Your task to perform on an android device: I want to see the walking route from my home to museum Gouda on the Google Maps Go app.
Image 0: 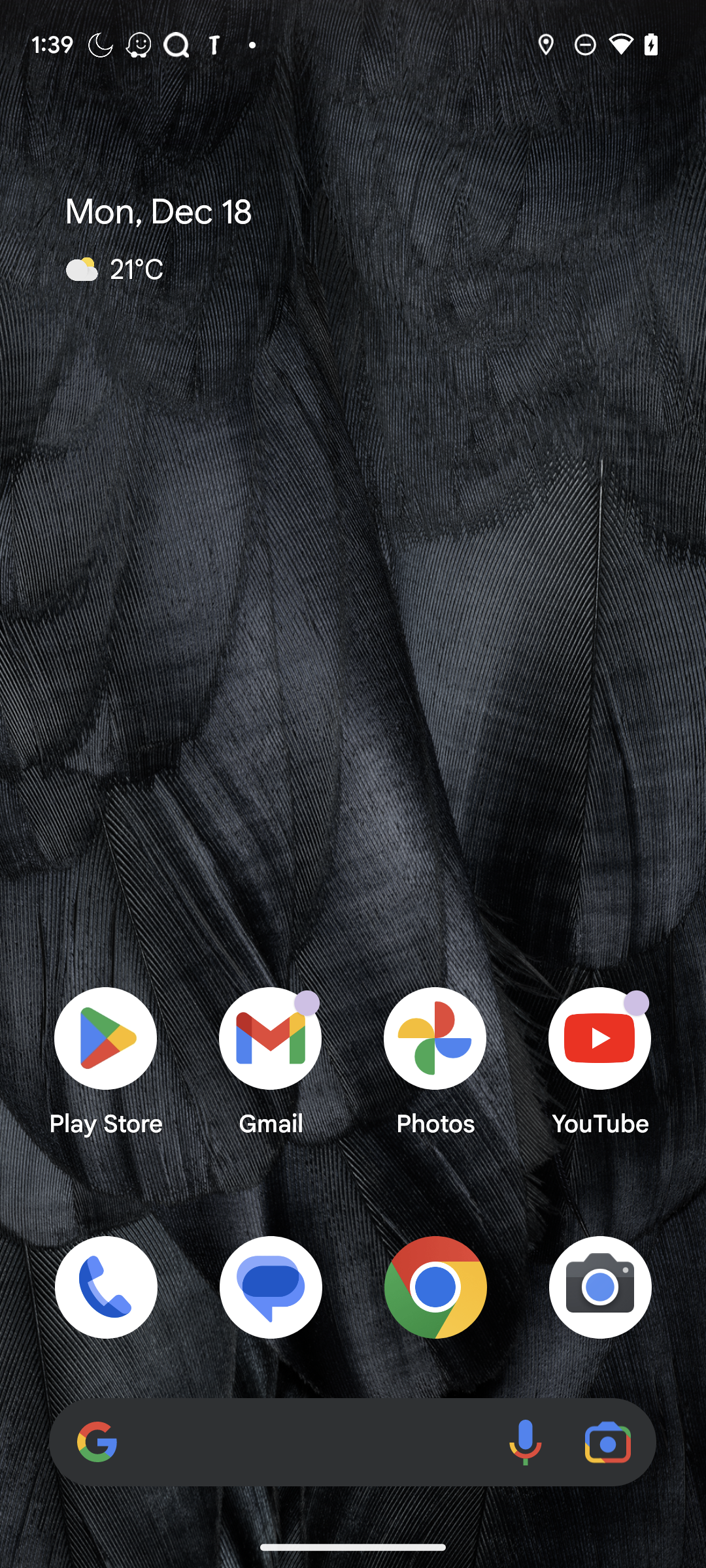
Open the Google Maps go app.
Step 0: open app "Maps Go"
Image 1: 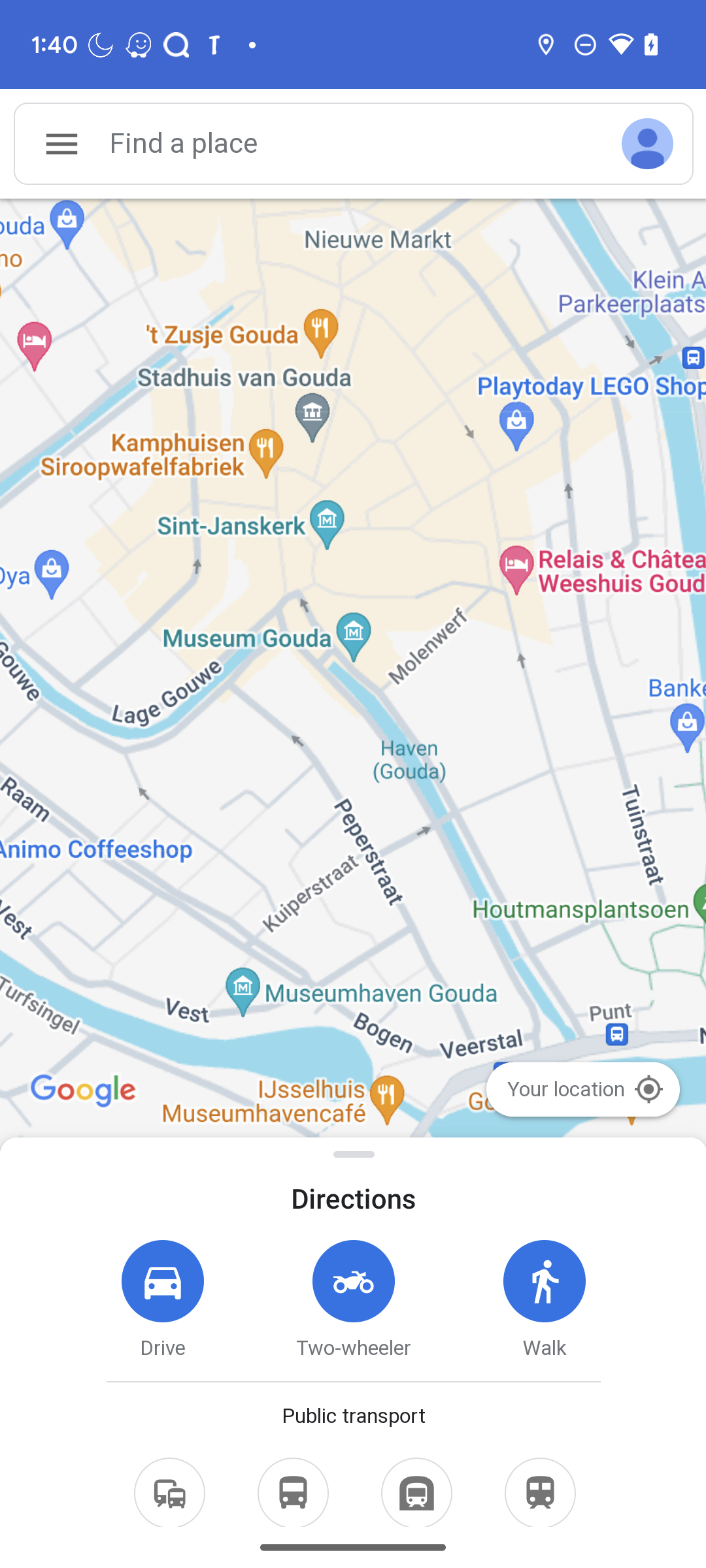
Click on the search box.
Step 1: click (354, 144)
Image 2: 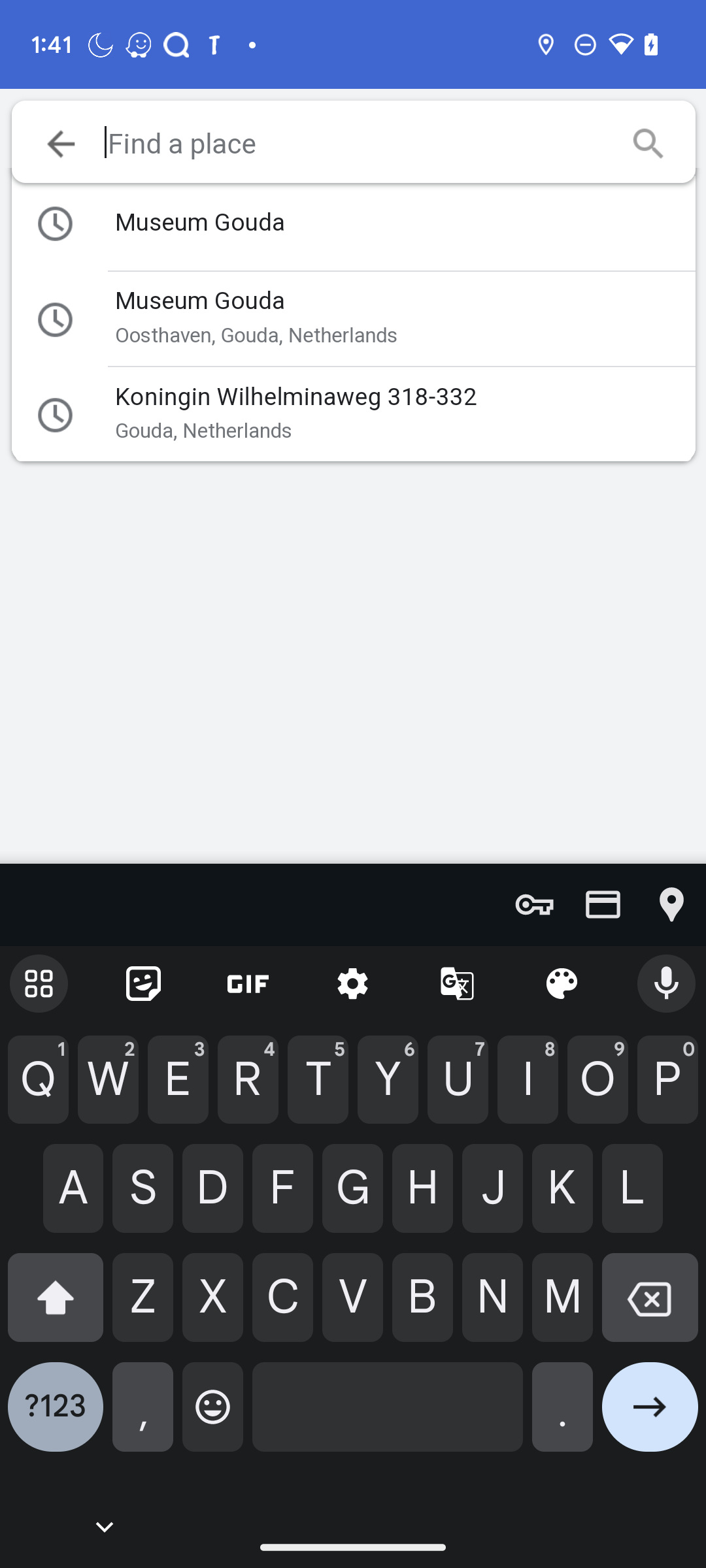
Enter Museum Gouda in the text box.
Step 2: type "Museum Gouda"
Image 3: 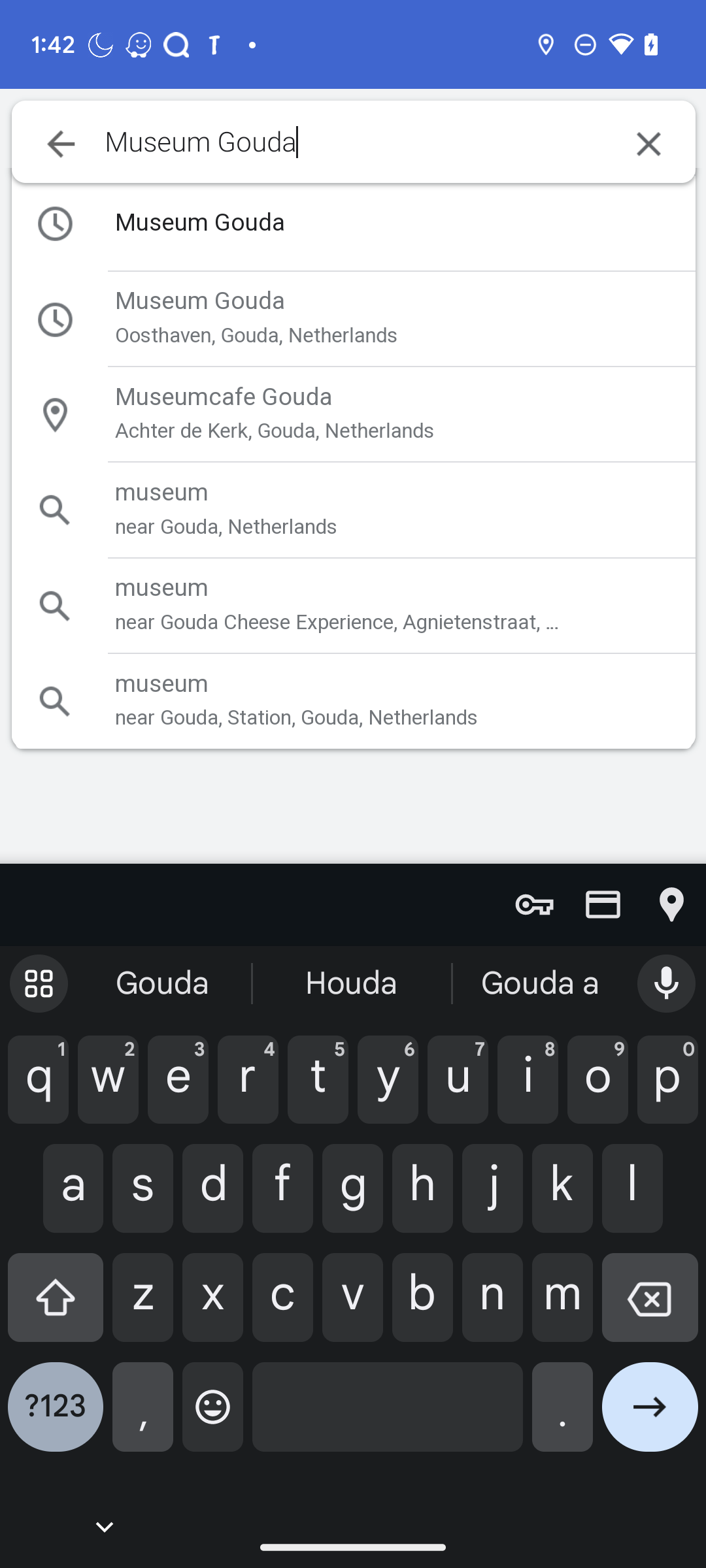
Click on the second suggestion.
Step 3: click (337, 318)
Image 4: 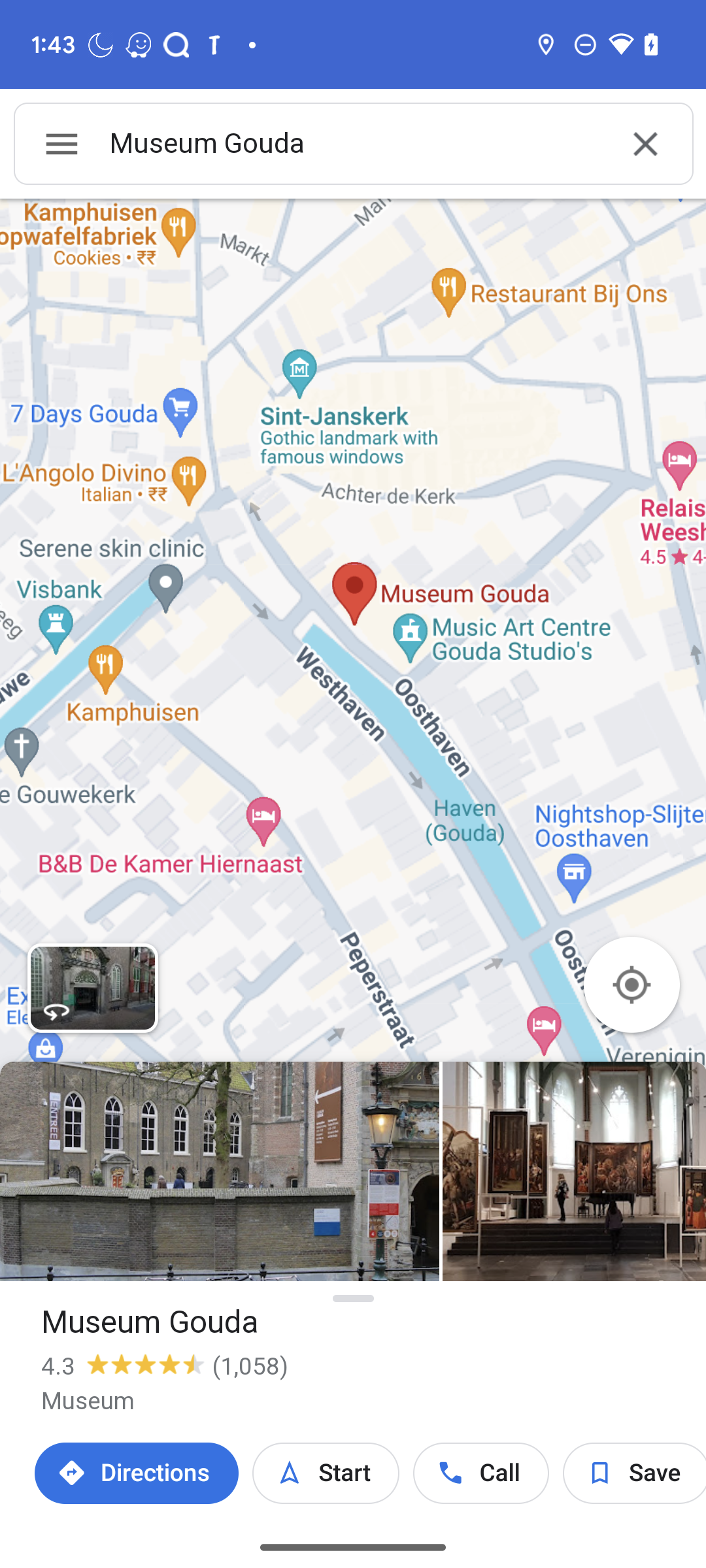
Click on the Directions button.
Step 4: click (135, 1473)
Image 5: 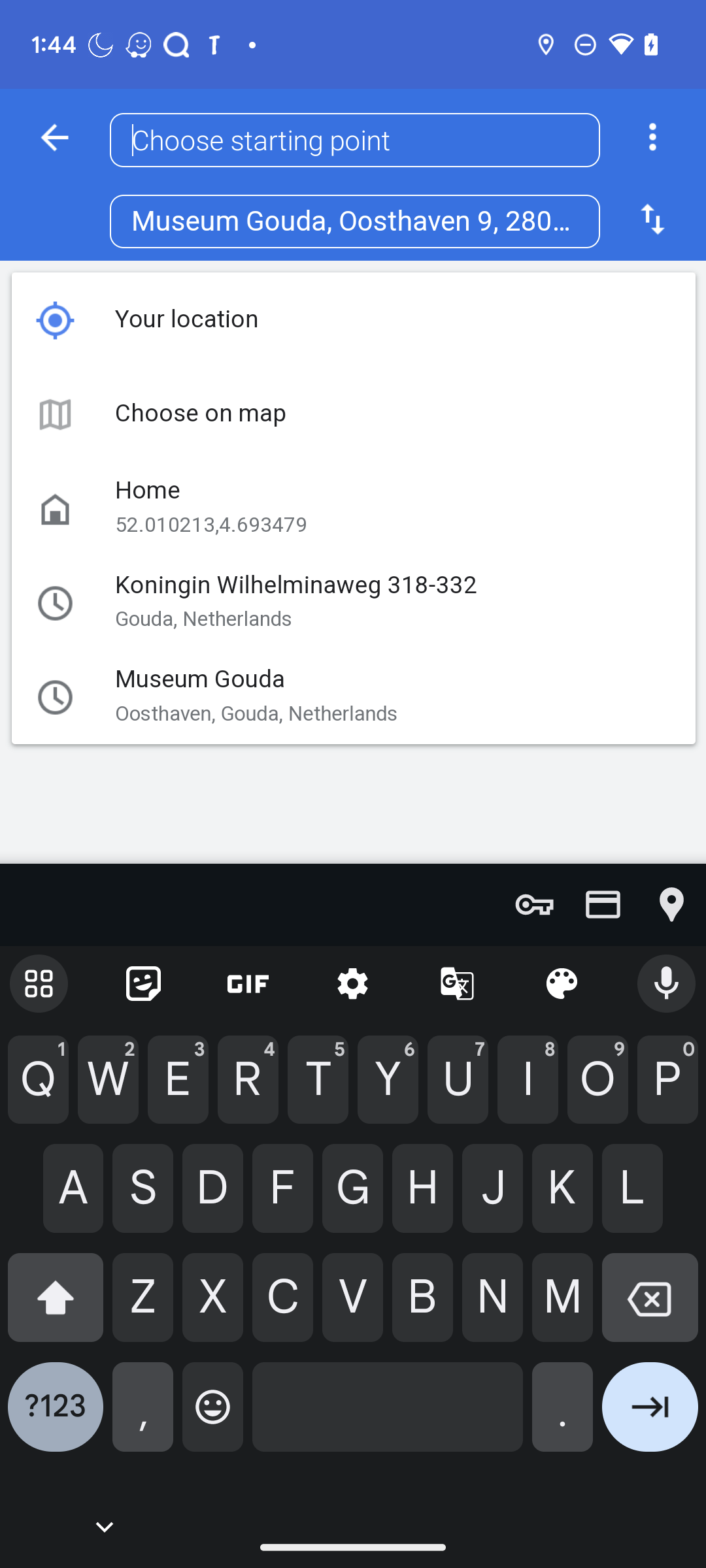
Click on the Home option.
Step 5: click (337, 507)